Your task to perform on an android device: Change the title to "Fitness/Yoga" held on June 11th and add the description "It's time to get fit."
Image 0: 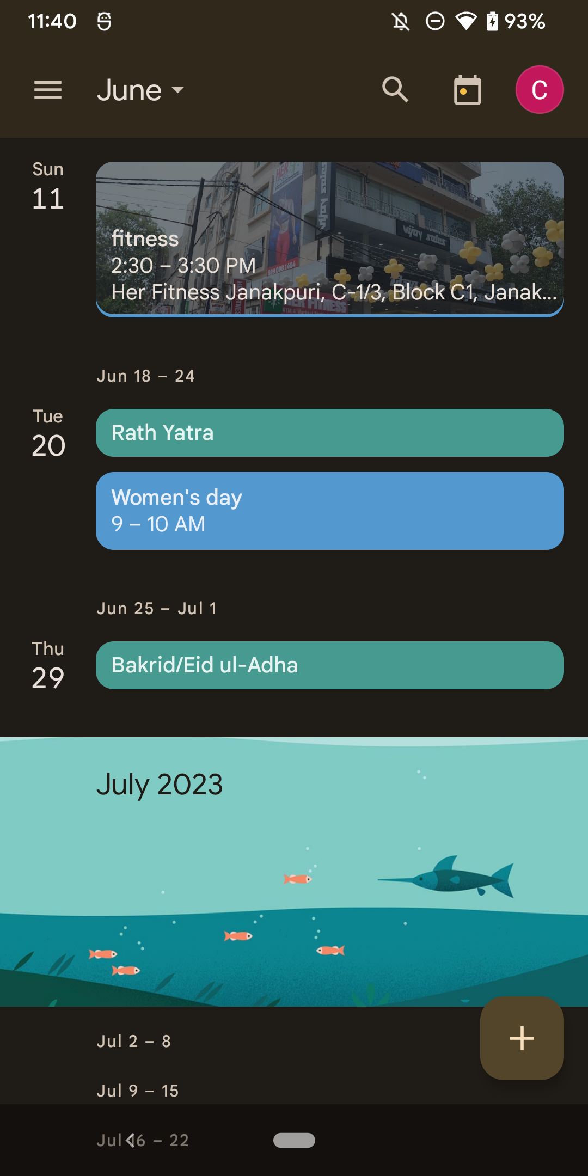
Click on the event fitness
Step 0: click (330, 240)
Image 1: 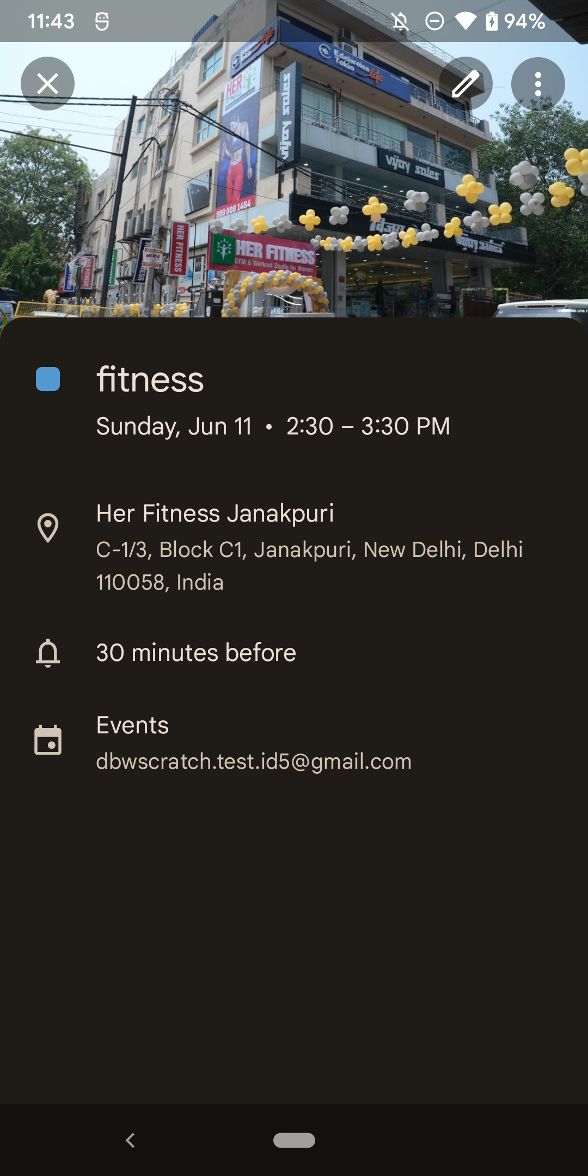
Click on the edit icon at the top right side
Step 1: click (465, 83)
Image 2: 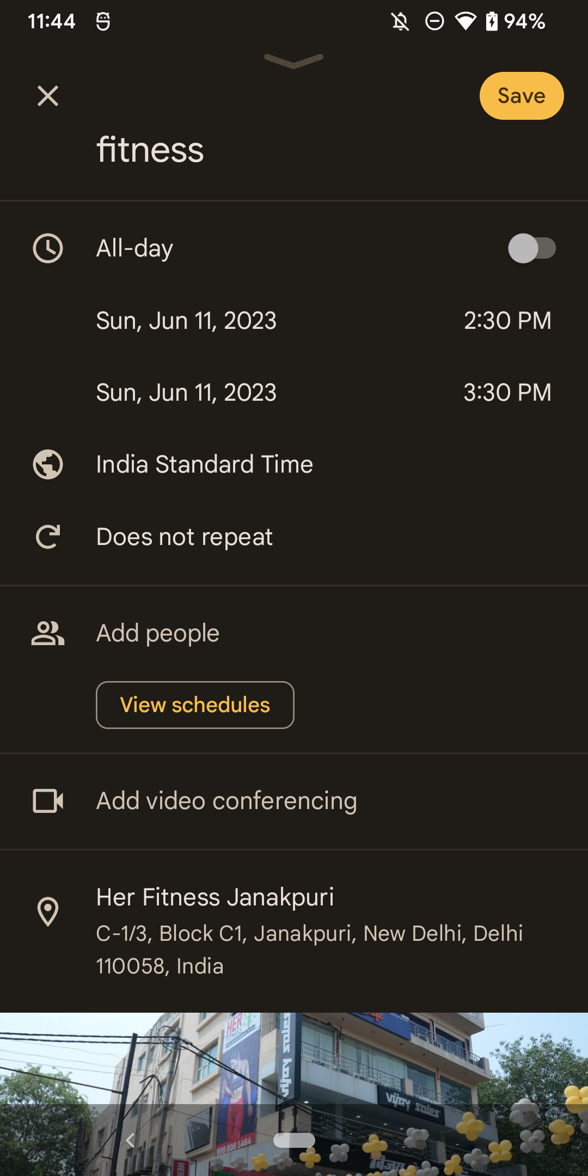
Click on the title bar 
Step 2: click (324, 150)
Image 3: 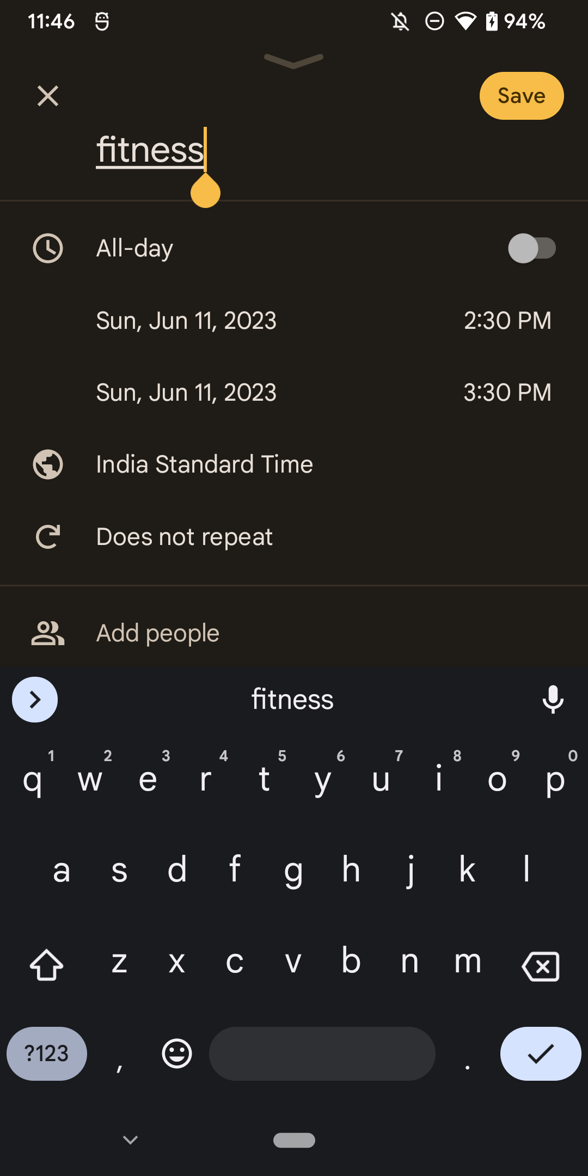
Clear the title bar
Step 3: click (541, 972)
Image 4: 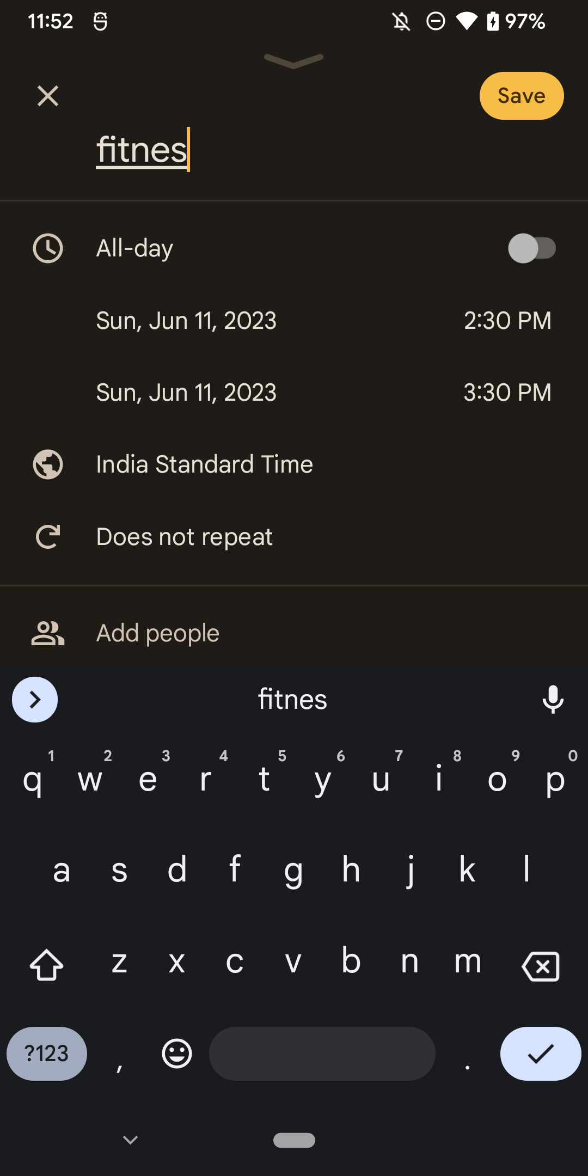
Clear the title bar
Step 4: click (541, 972)
Image 5: 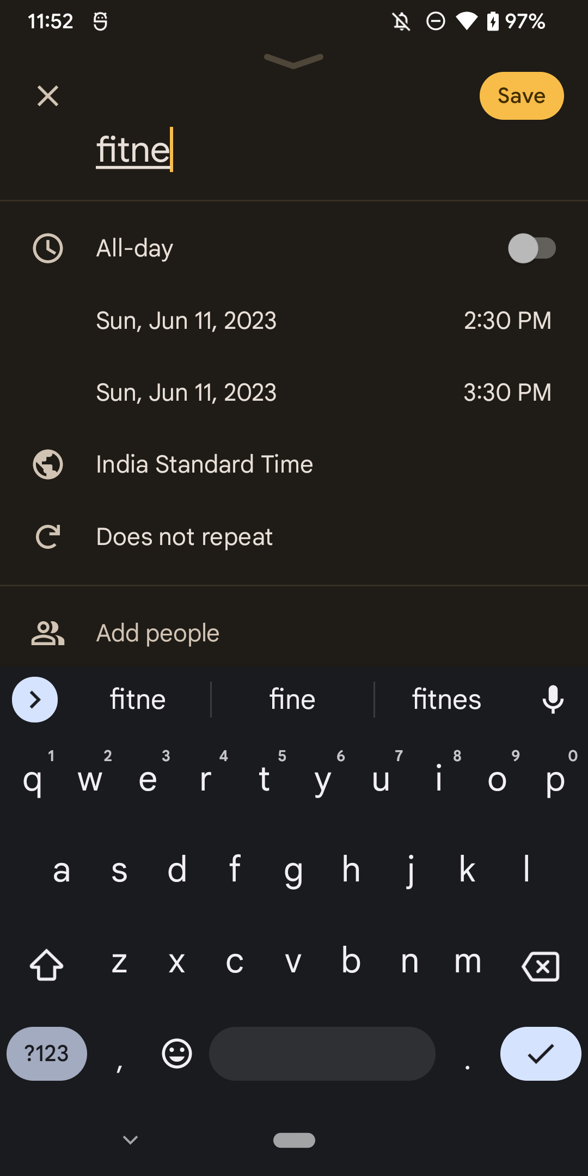
Clear the title bar
Step 5: click (541, 972)
Image 6: 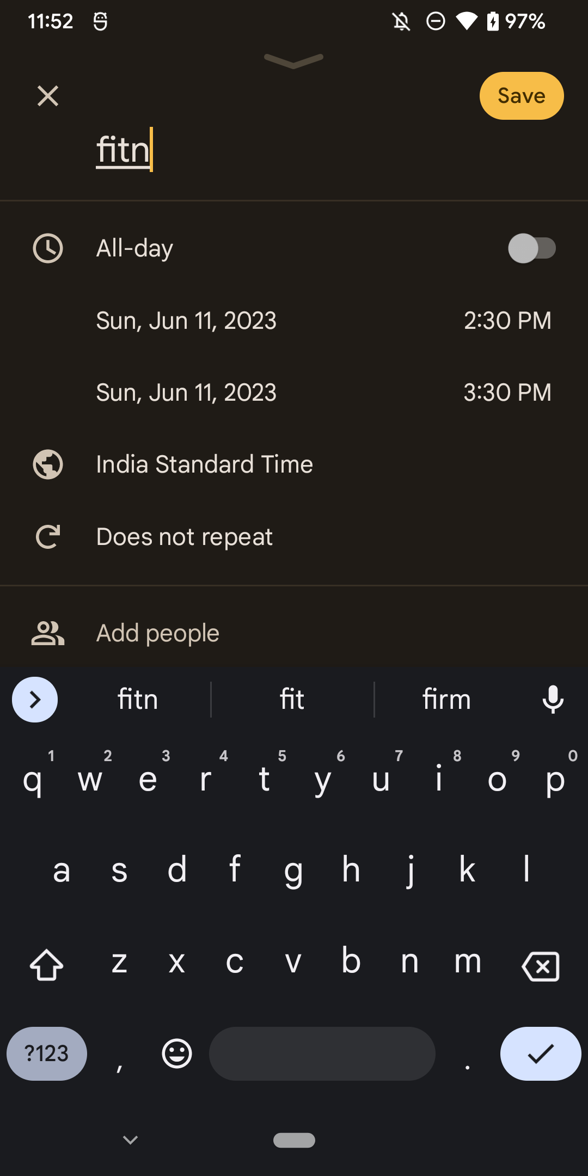
Clear the title bar
Step 6: click (541, 972)
Image 7: 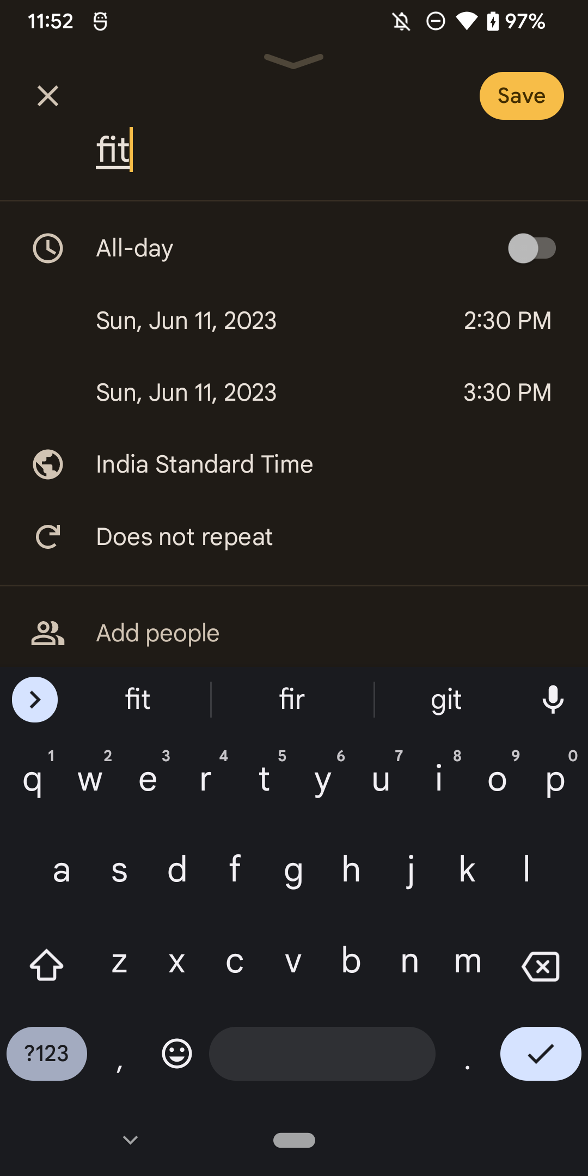
Clear the title bar
Step 7: click (541, 972)
Image 8: 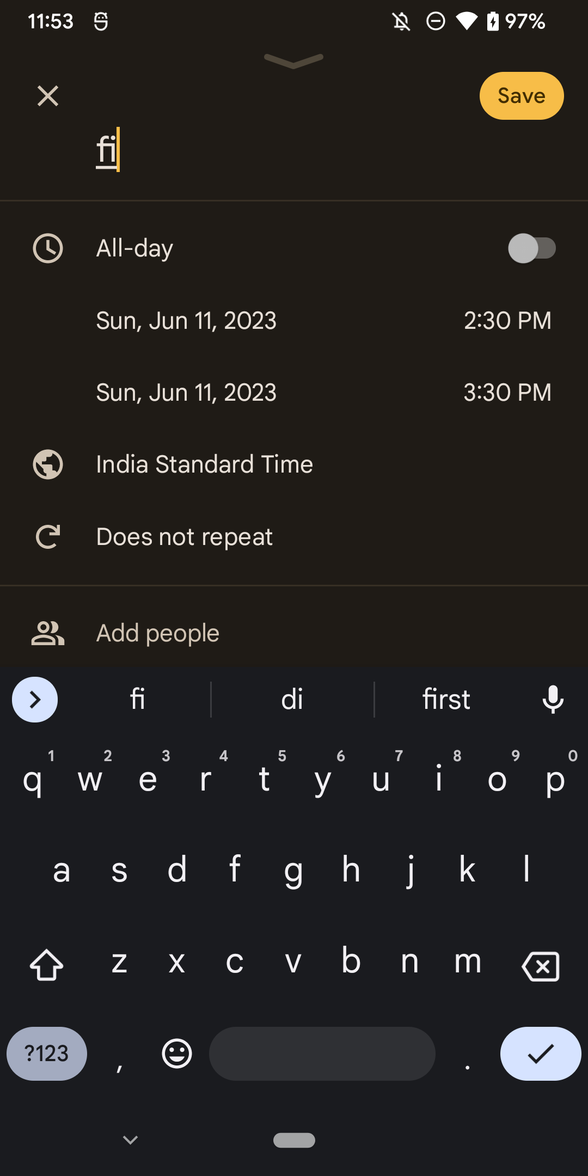
Clear the title bar
Step 8: click (541, 972)
Image 9: 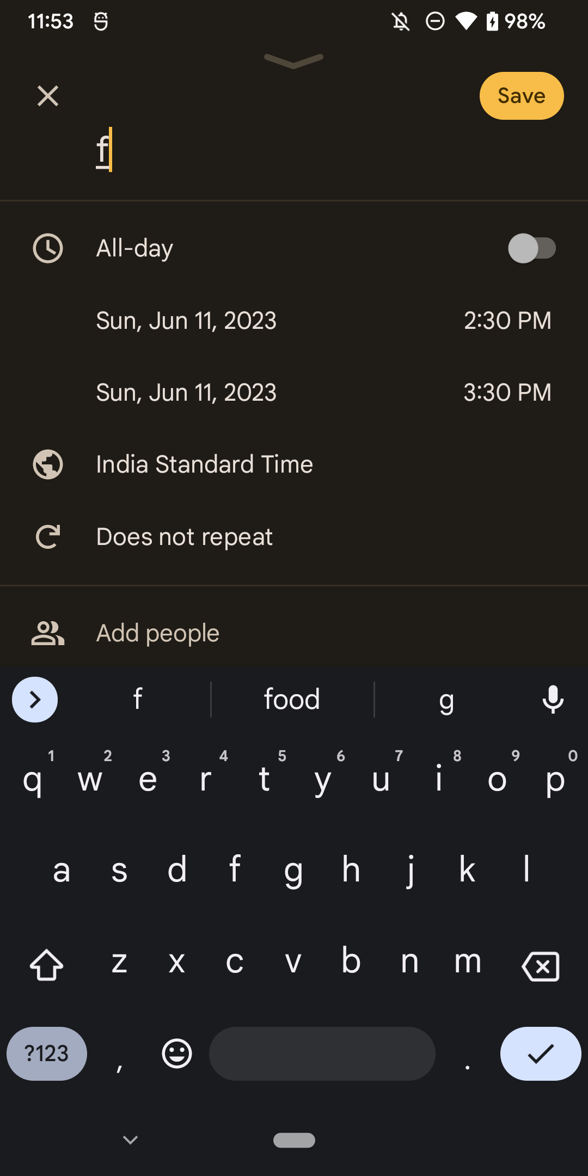
Clear the title bar
Step 9: click (541, 972)
Image 10: 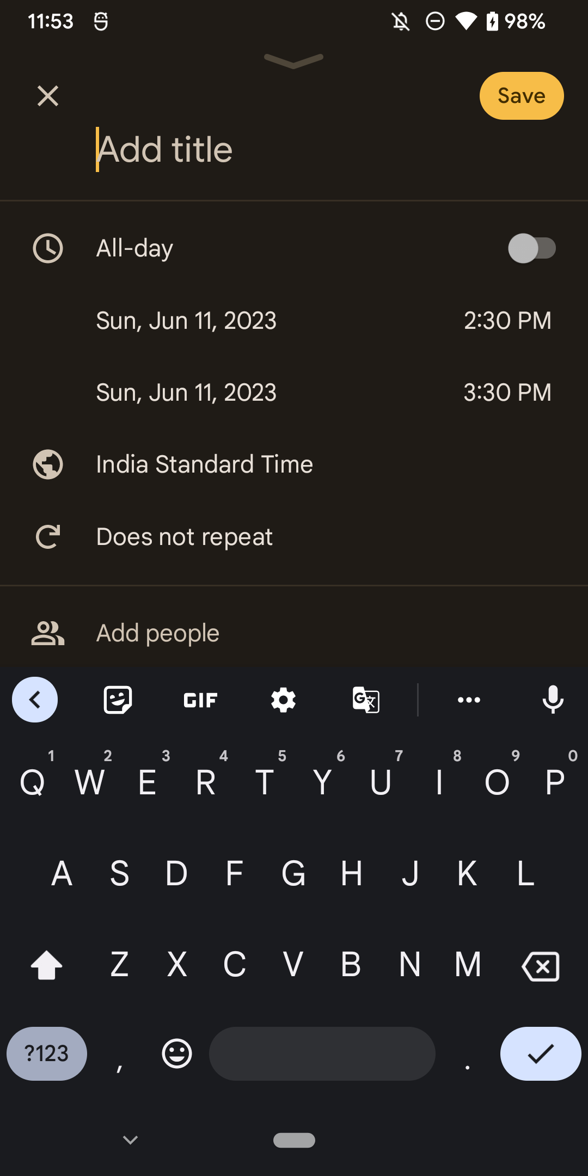
enter title as Fitness/Yoga
Step 10: type "Fitness/Yoga"
Image 11: 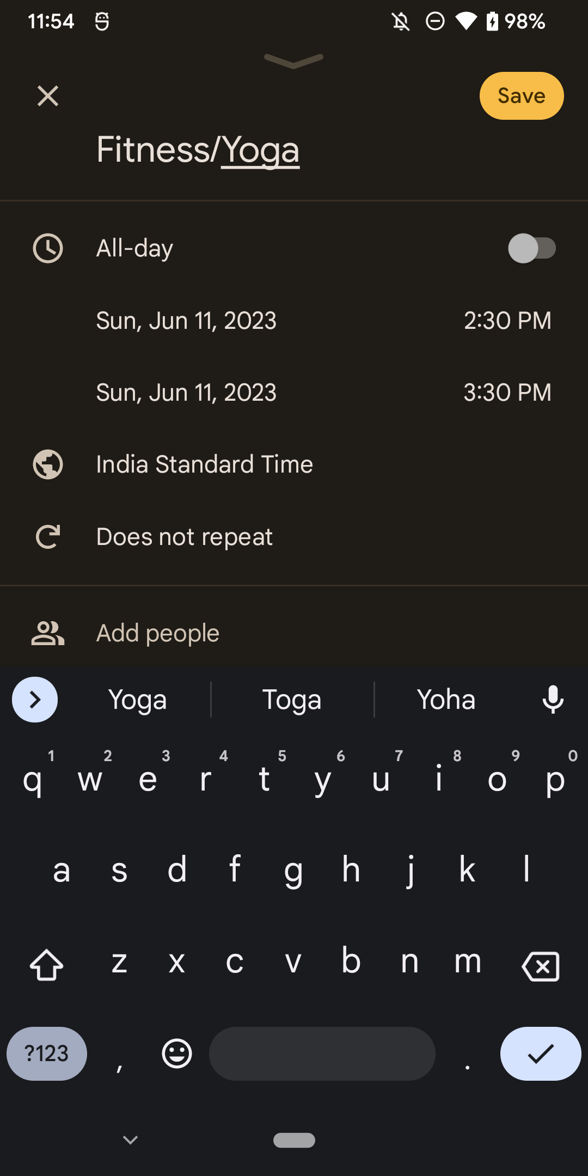
Click on the tick icon on the keyboard
Step 11: click (541, 1061)
Image 12: 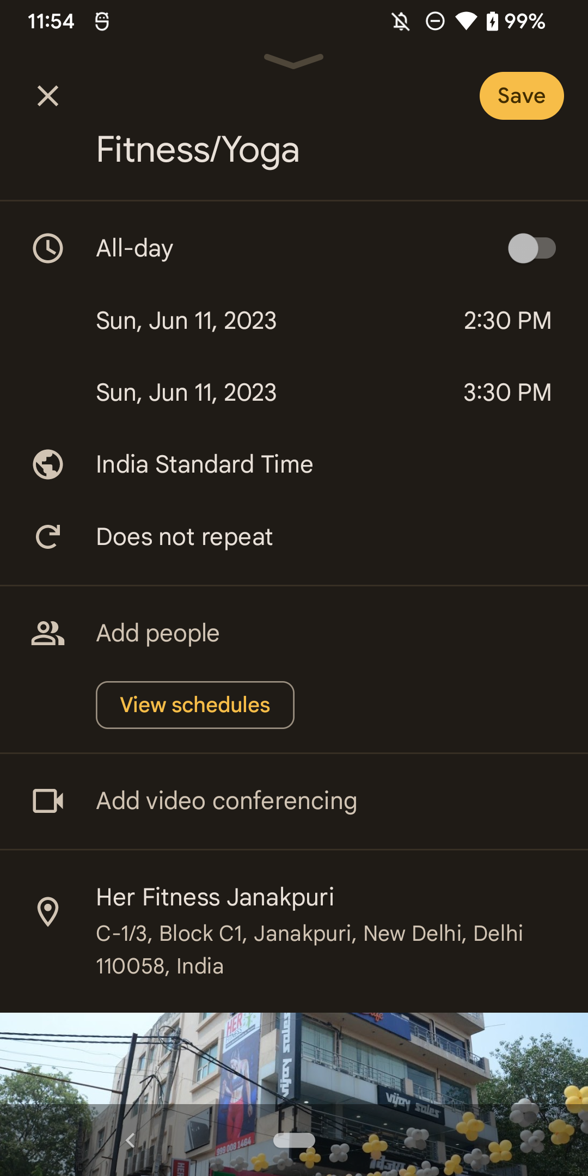
Swipe down to description
Step 12: scroll down
Image 13: 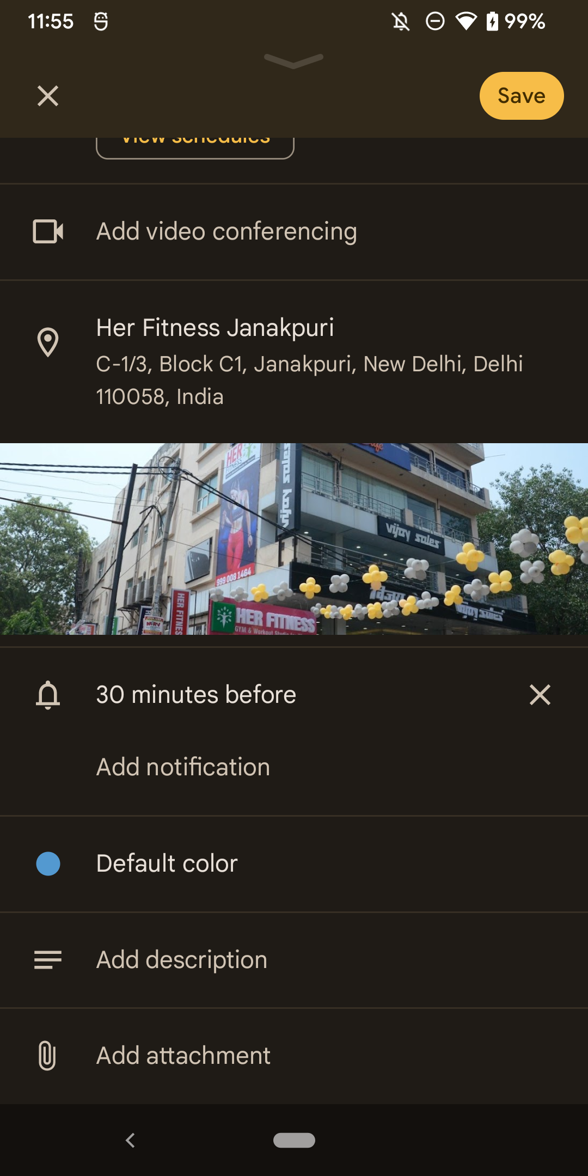
Click on add description
Step 13: click (333, 960)
Image 14: 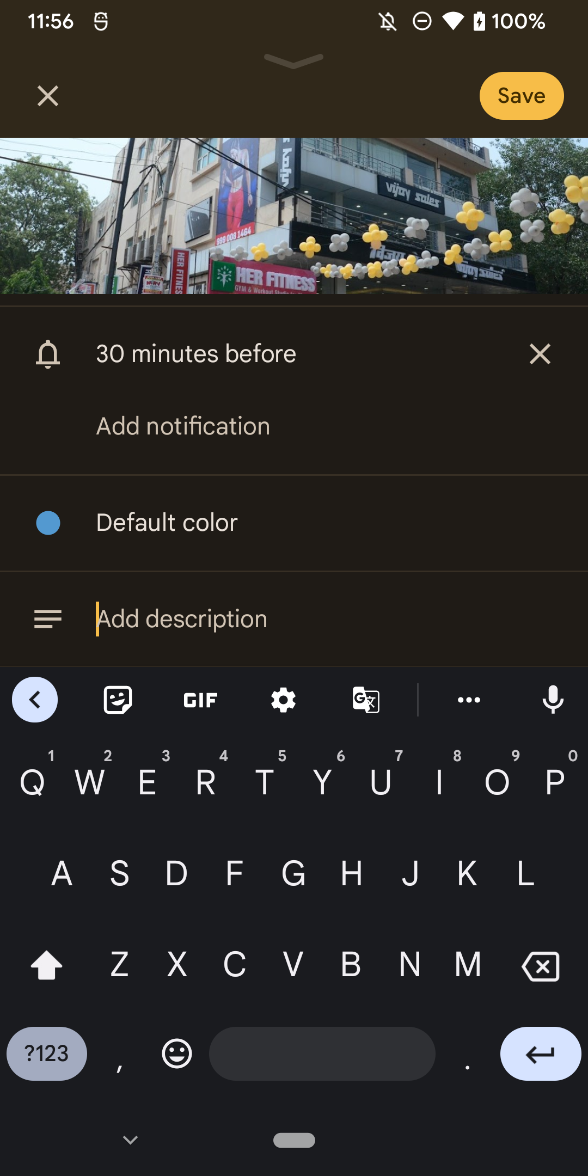
Enter the description as "It's time to get fit"
Step 14: type "It's time to get fit"
Image 15: 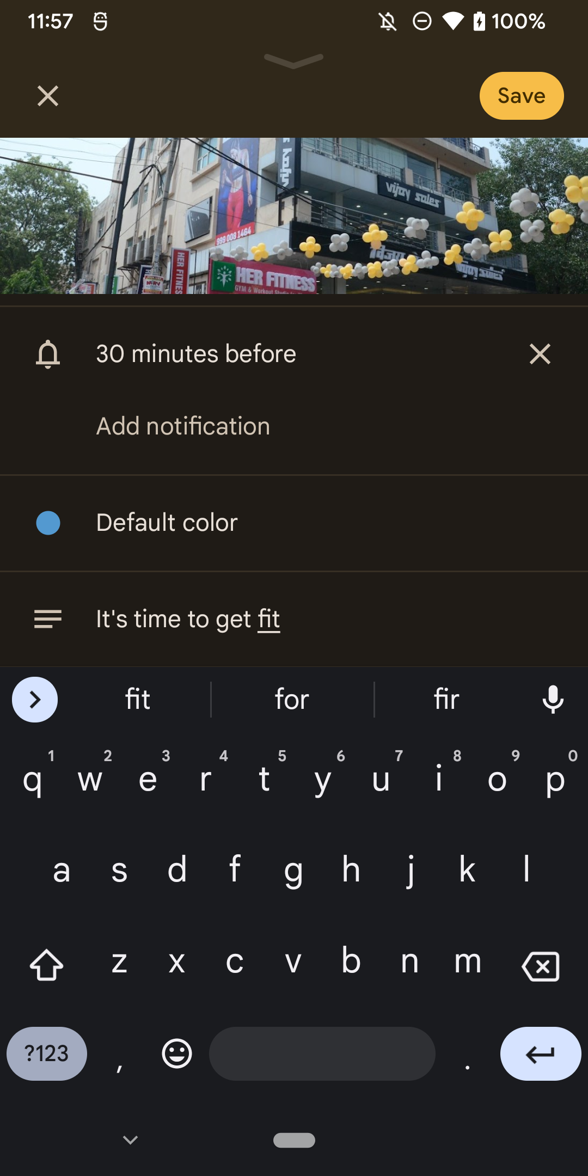
Click on the save button
Step 15: click (522, 96)